Your task to perform on an android device: Use the world clock and search for Canada, NL, Argentina timing on the clock app.
Image 0: 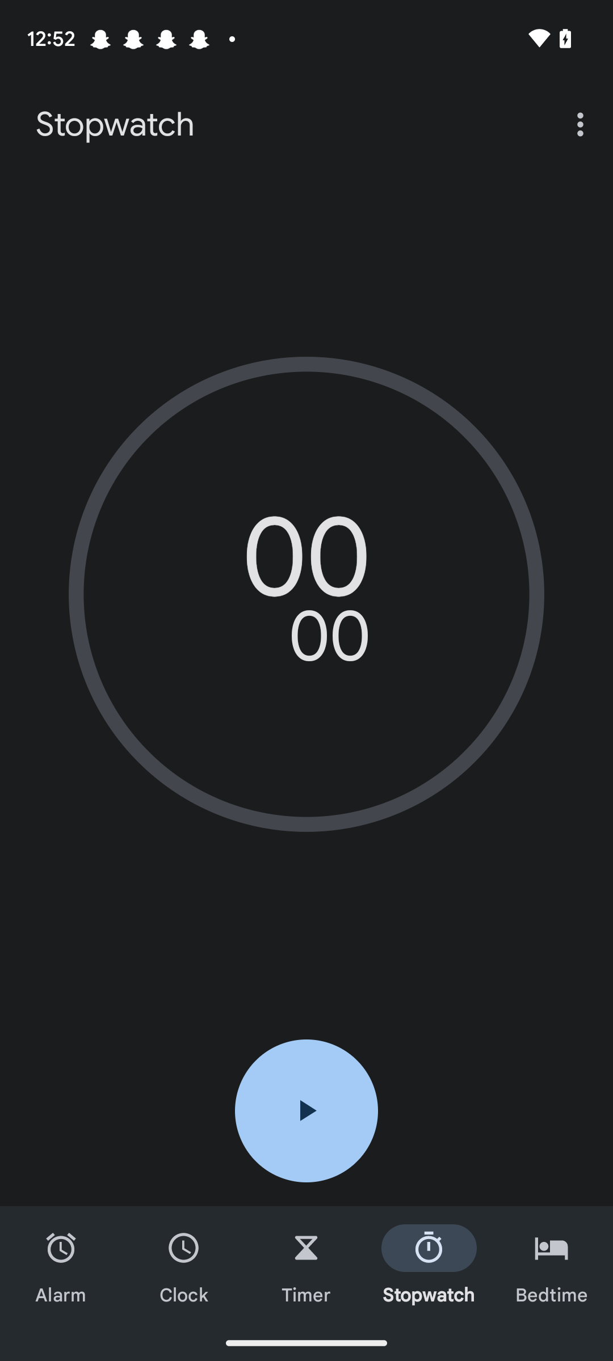
Click on the clock icon on the right side of the alarm icon in the bottom left corner.
Step 0: click (184, 1266)
Image 1: 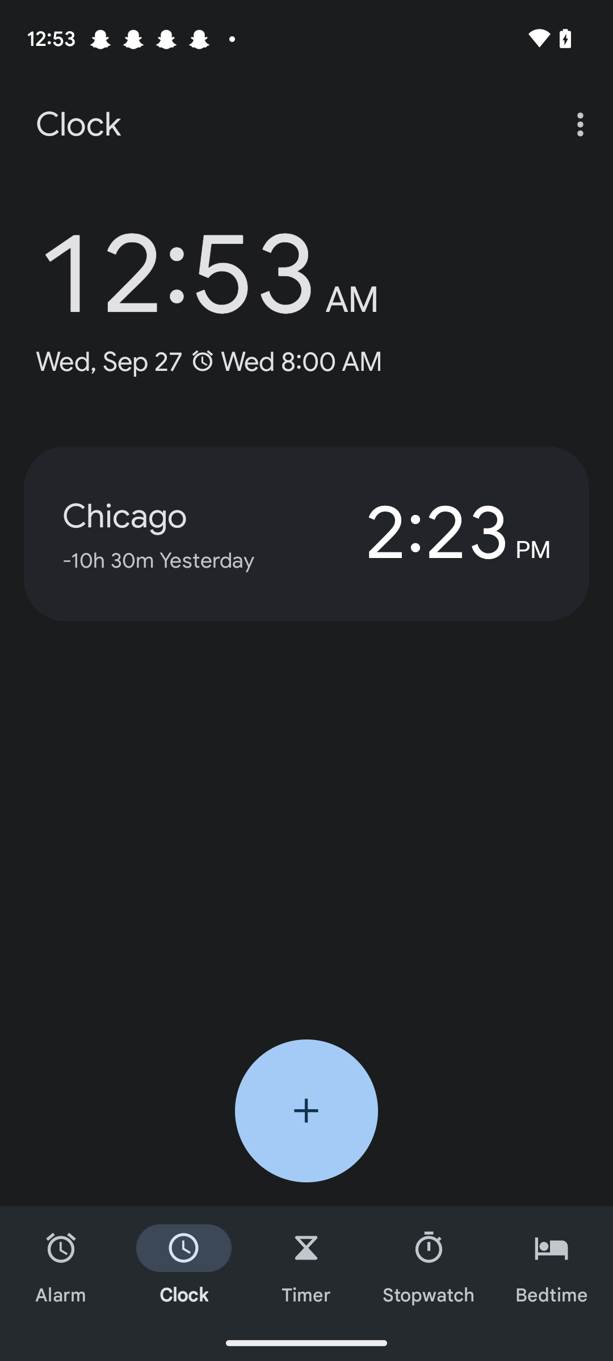
click on the + icon.
Step 1: click (306, 1110)
Image 2: 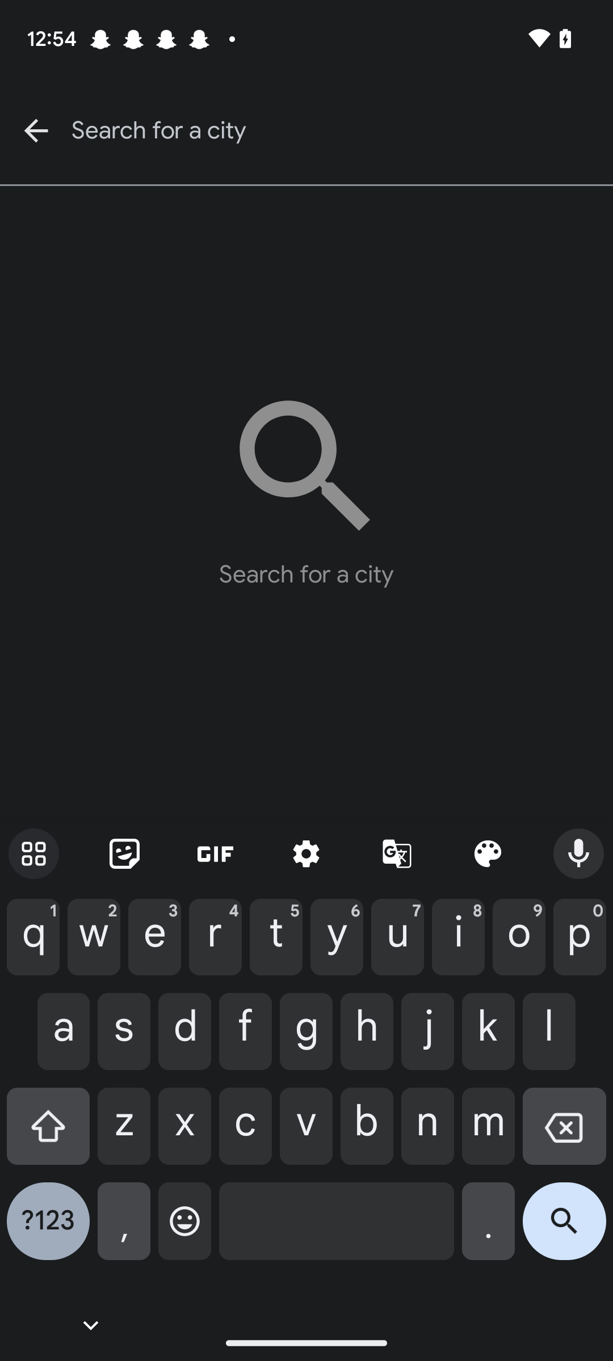
Type Canada, NL,  Argentina in the search box at the top.
Step 2: type "Canada, NL,  Argentina"
Image 3: 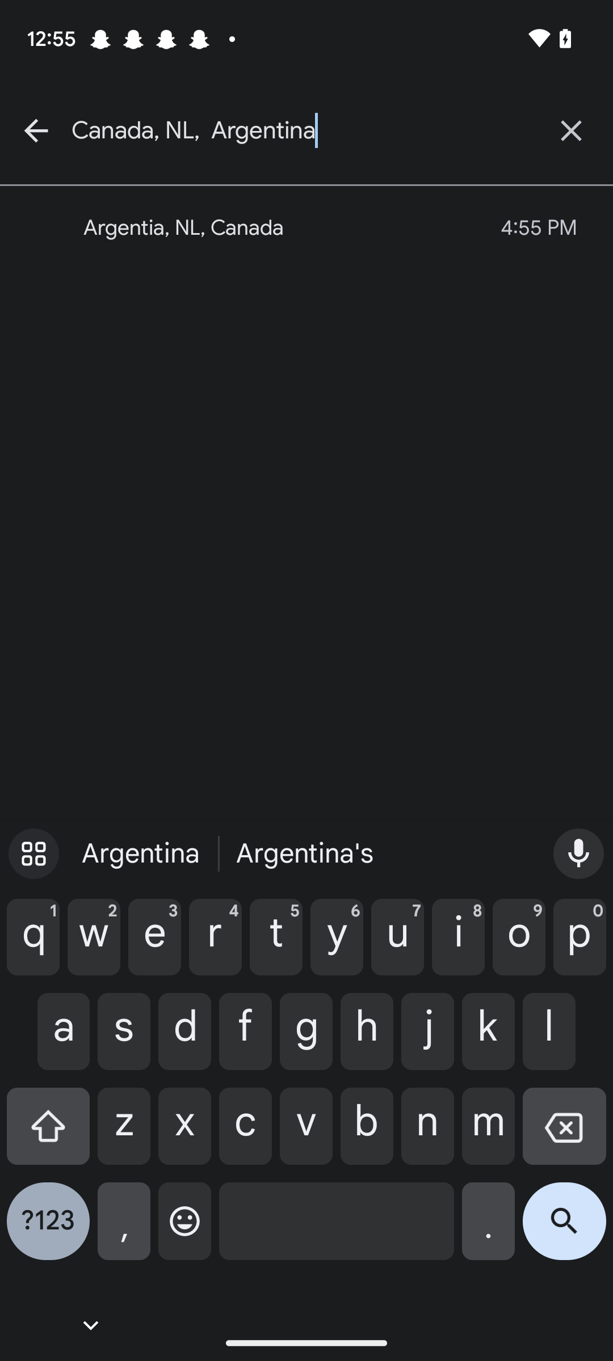
Click on the search icon at the bottom right corner of the keyboard.
Step 3: click (564, 1230)
Image 4: 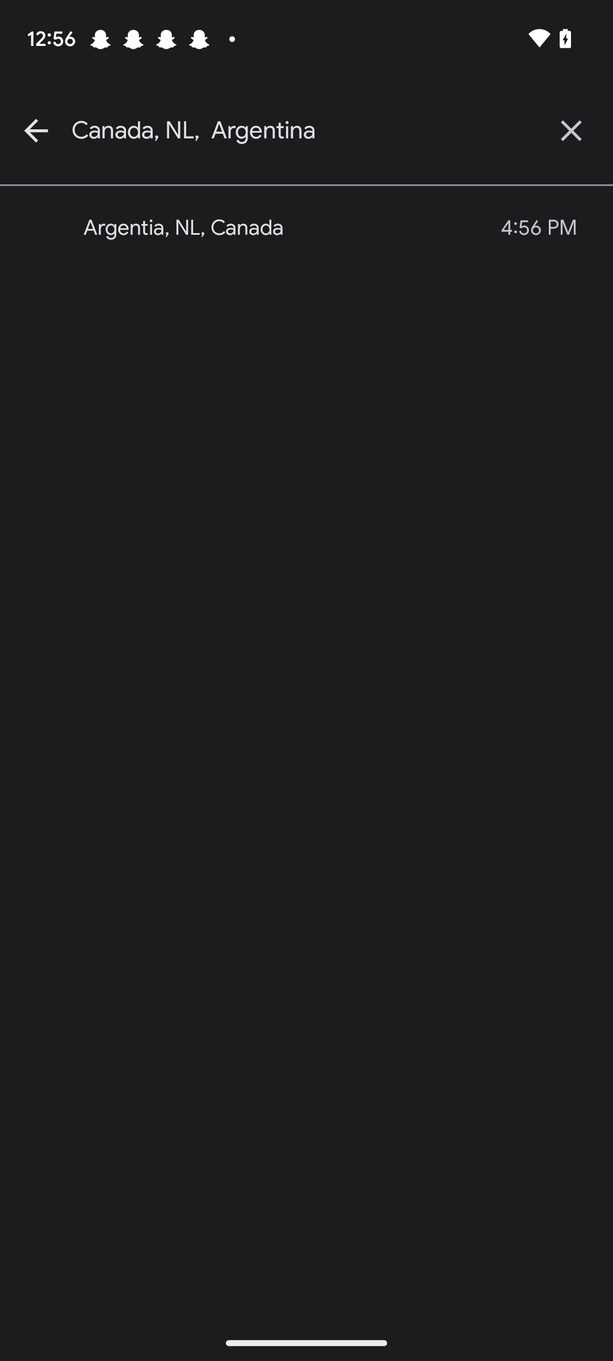
click on the tab presented on the screen.
Step 4: click (268, 227)